Your task to perform on an android device:  I will change my step goal to 7000 steps because I want to make some changes to my goals
Image 1: 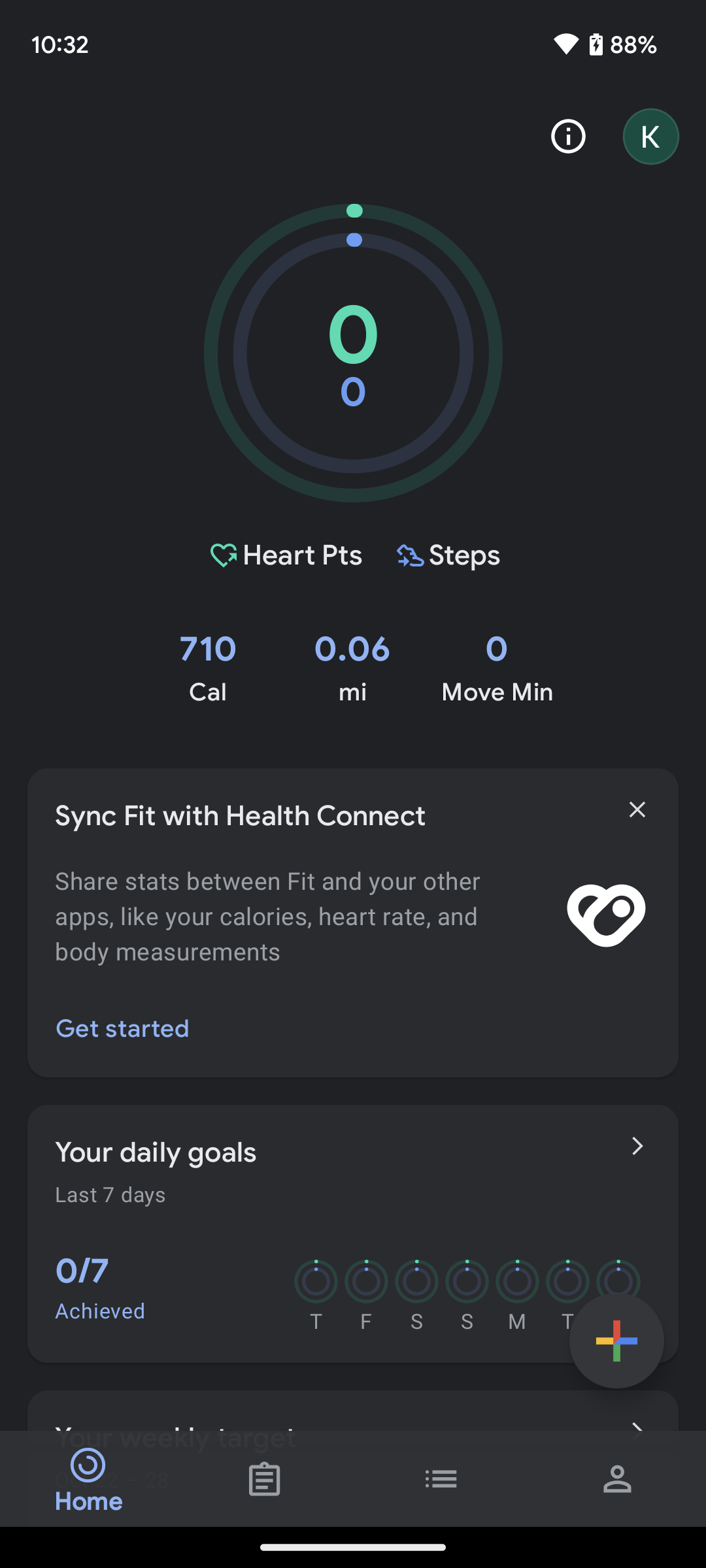
Click on the Profile icon at the bottom right of the screen
Step 1: click (618, 1478)
Image 2: 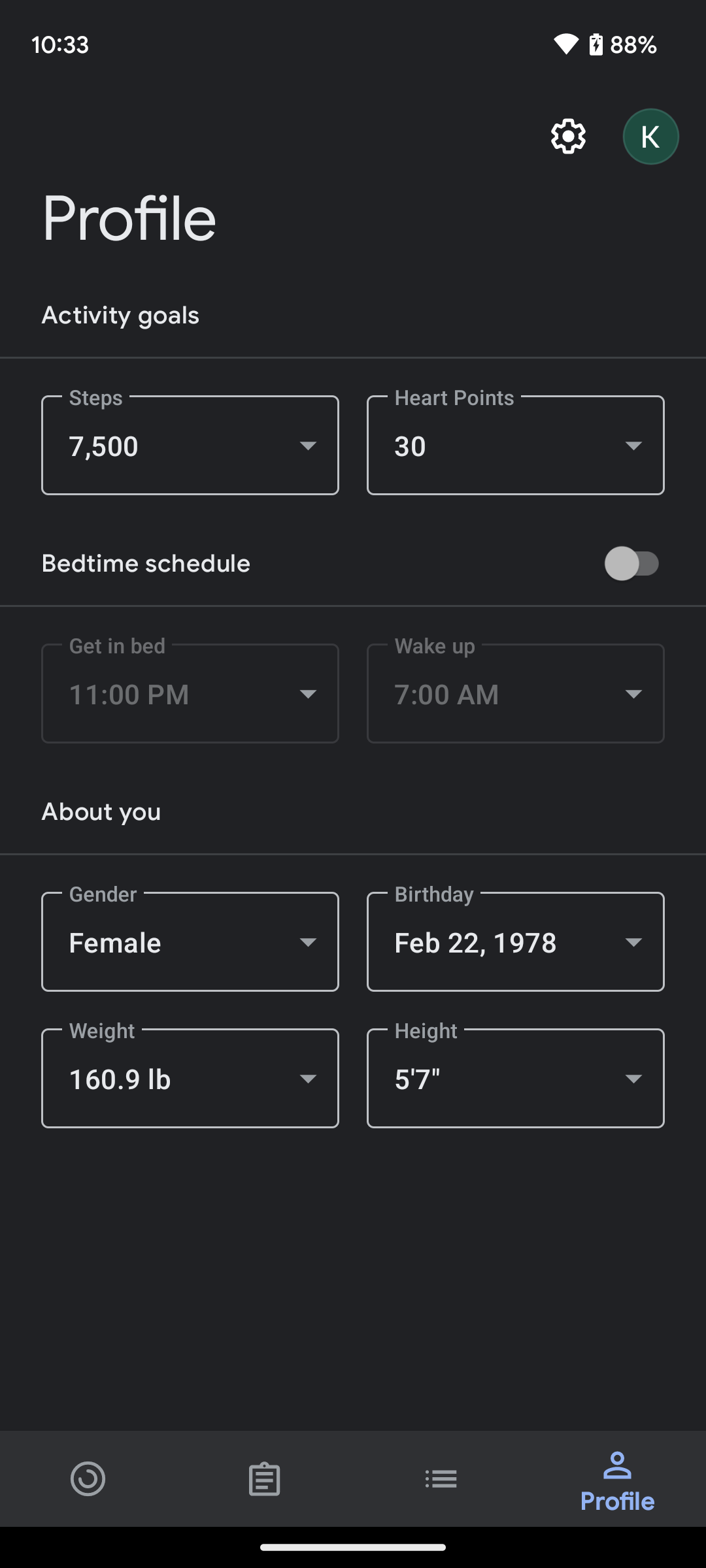
Click on the steps 7500 option 
Step 2: click (190, 445)
Image 3: 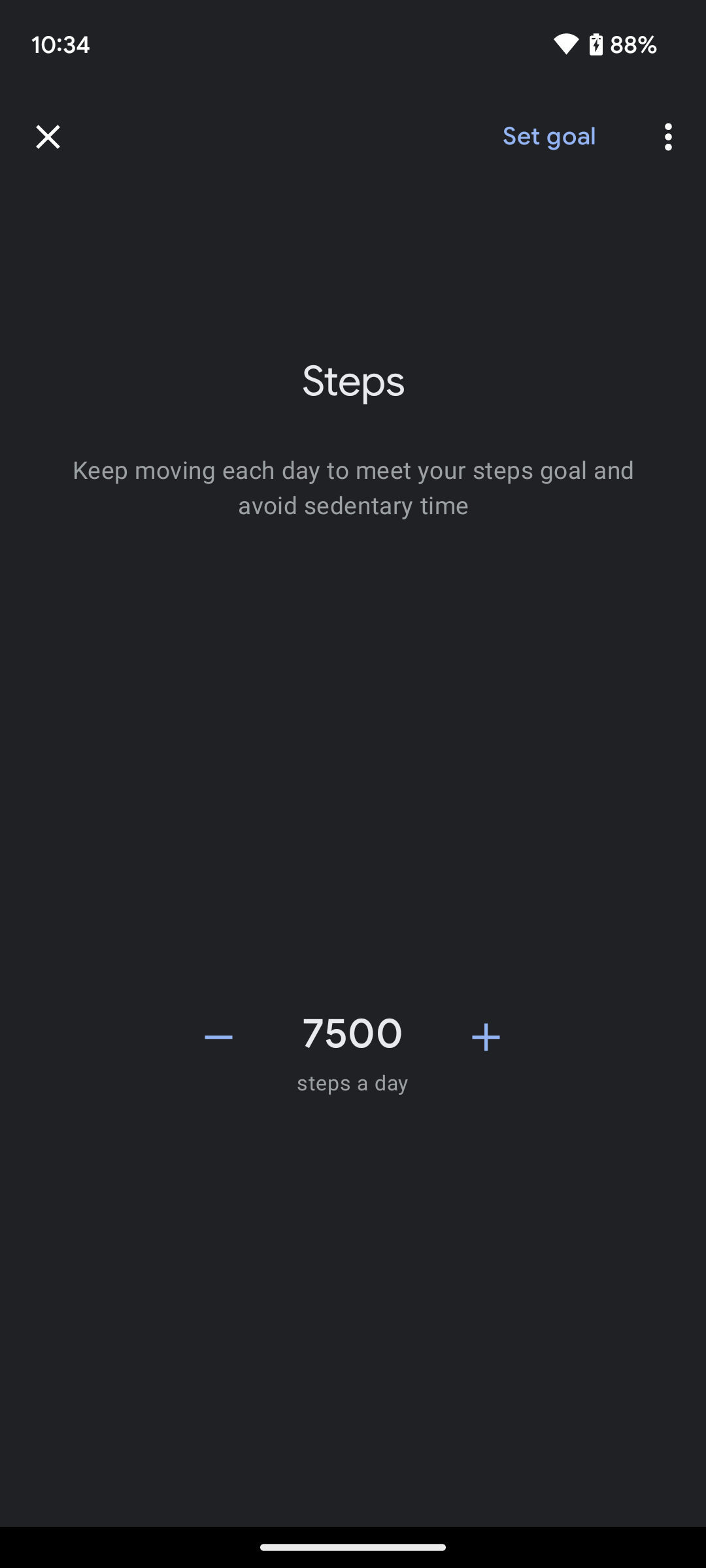
Click on the Minus icon at the left of the screen
Step 3: click (218, 1037)
Image 4: 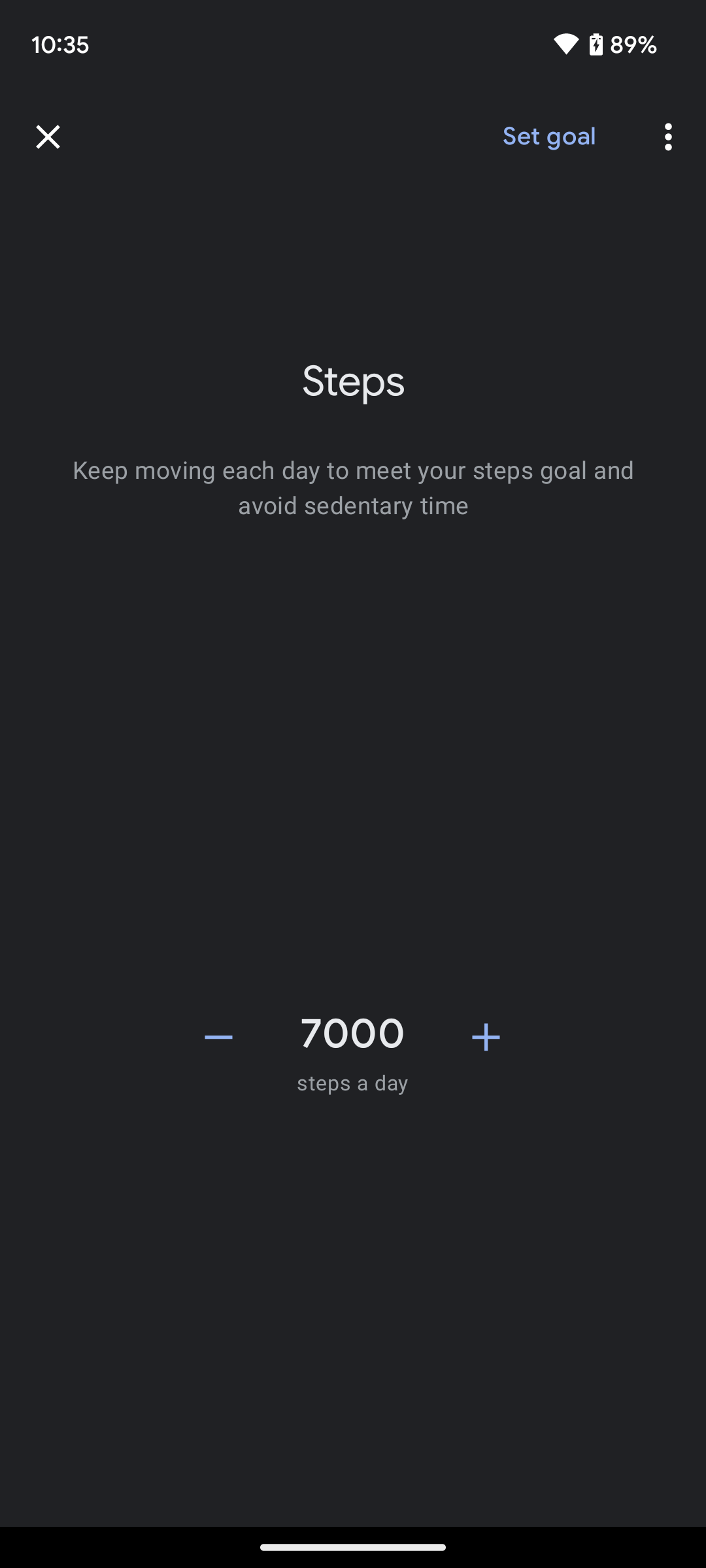
Click on the Set goal button at the top of the screen
Step 4: click (548, 137)